Your task to perform on an android device: Review my Progress of learning German on the DuoCards app.
Image 0: 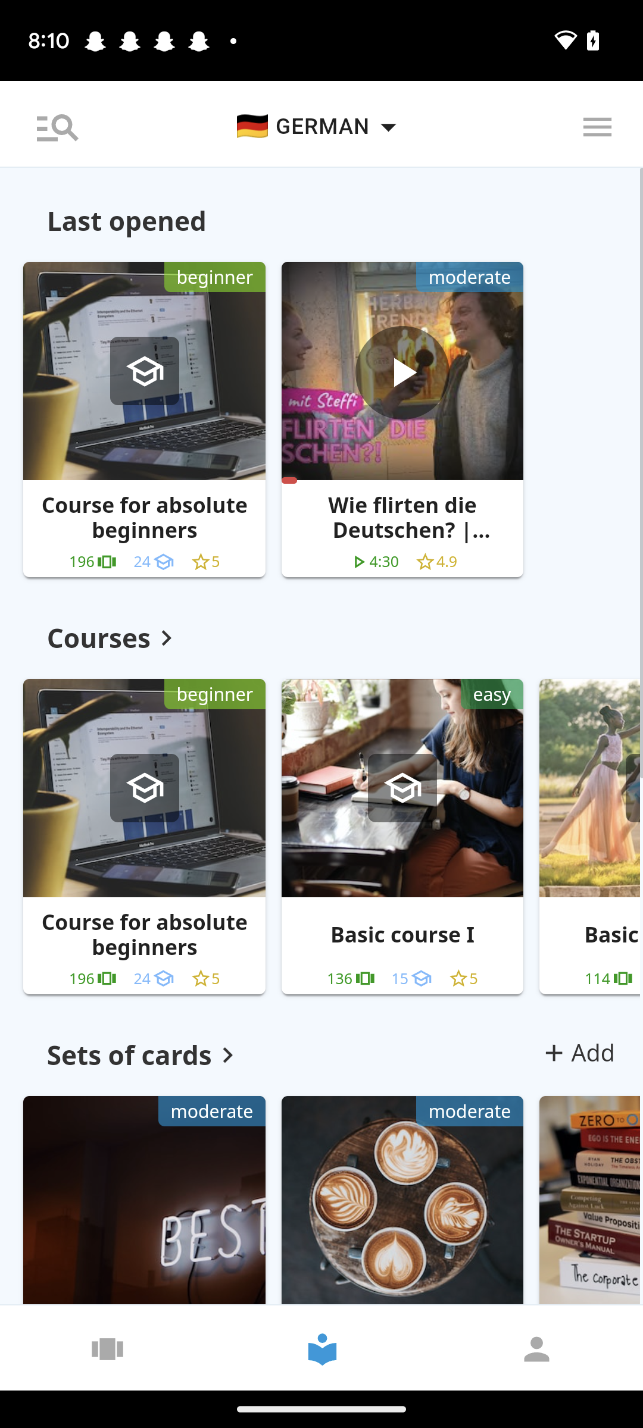
Click on the Icon on the Bottom left corner of the screen.
Step 0: click (143, 1352)